Your task to perform on an android device: Search for a lunch with friends reminder in the reminders app.
Image 0: 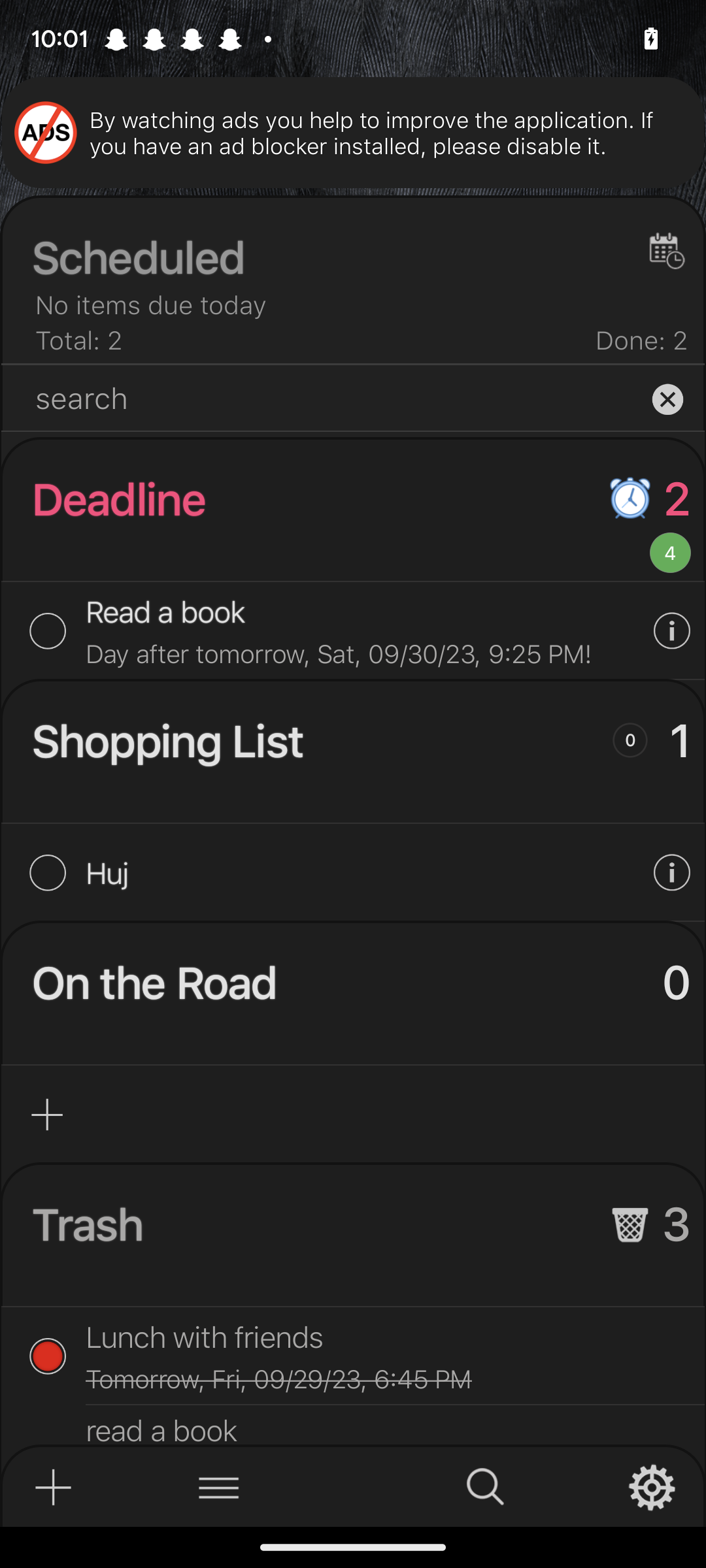
Click on the search icon at the bottom of the screen.
Step 0: click (341, 1490)
Image 1: 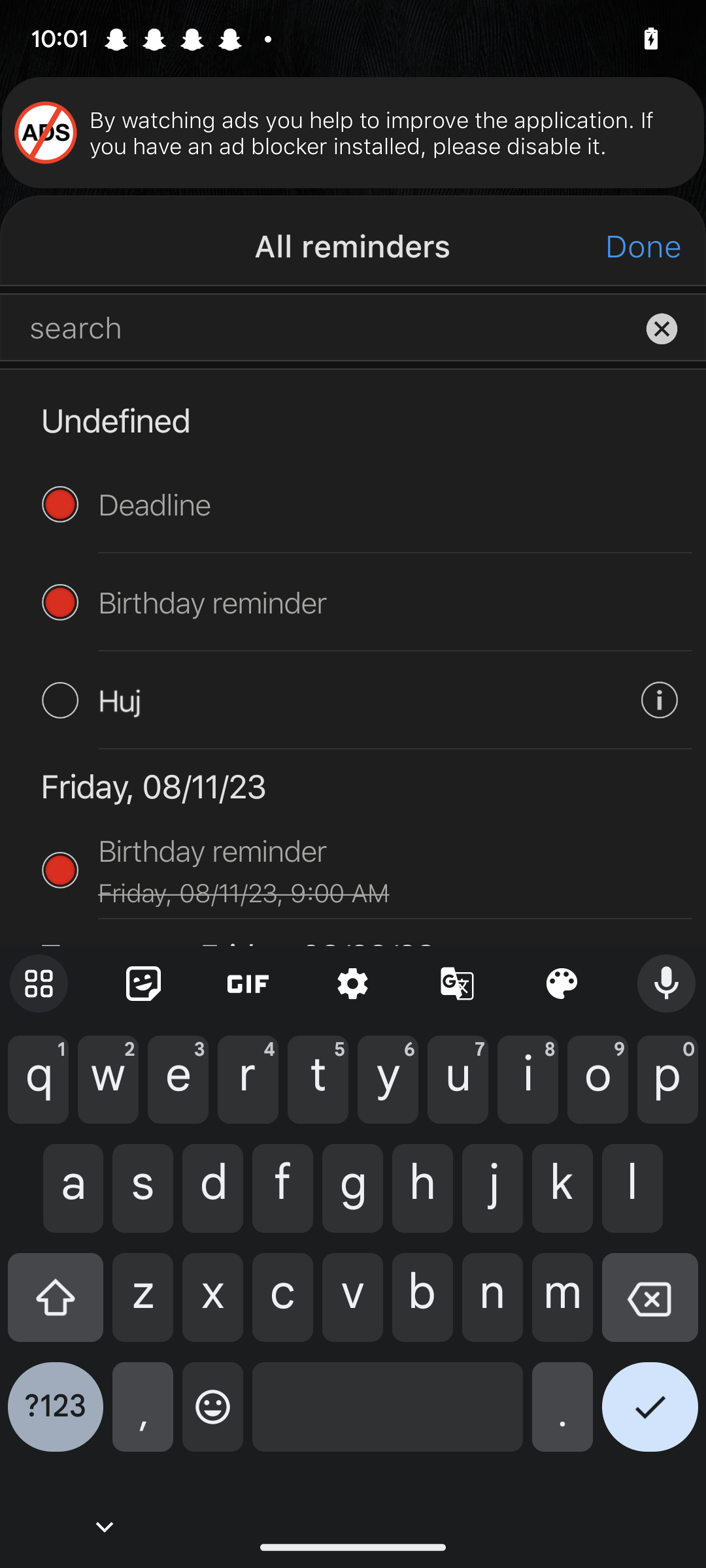
Type lunch with friends in the search bar.
Step 1: type "lunch with friends"